Your task to perform on an android device: To make the "Employment Fair Survey" form more attractive, apply my office image from the Pictures folder to the Employment Fair Survey form theme on the SurveyHeart app.
Image 0: 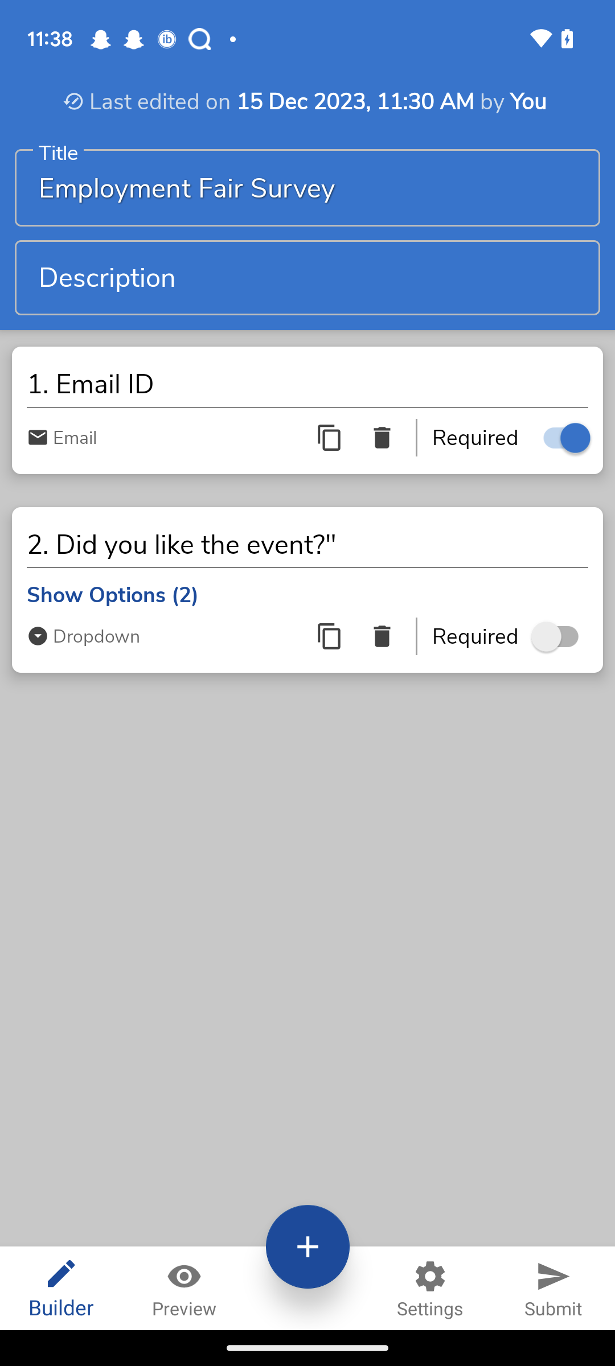
Click on the settings icon at the bottom.
Step 0: click (430, 1288)
Image 1: 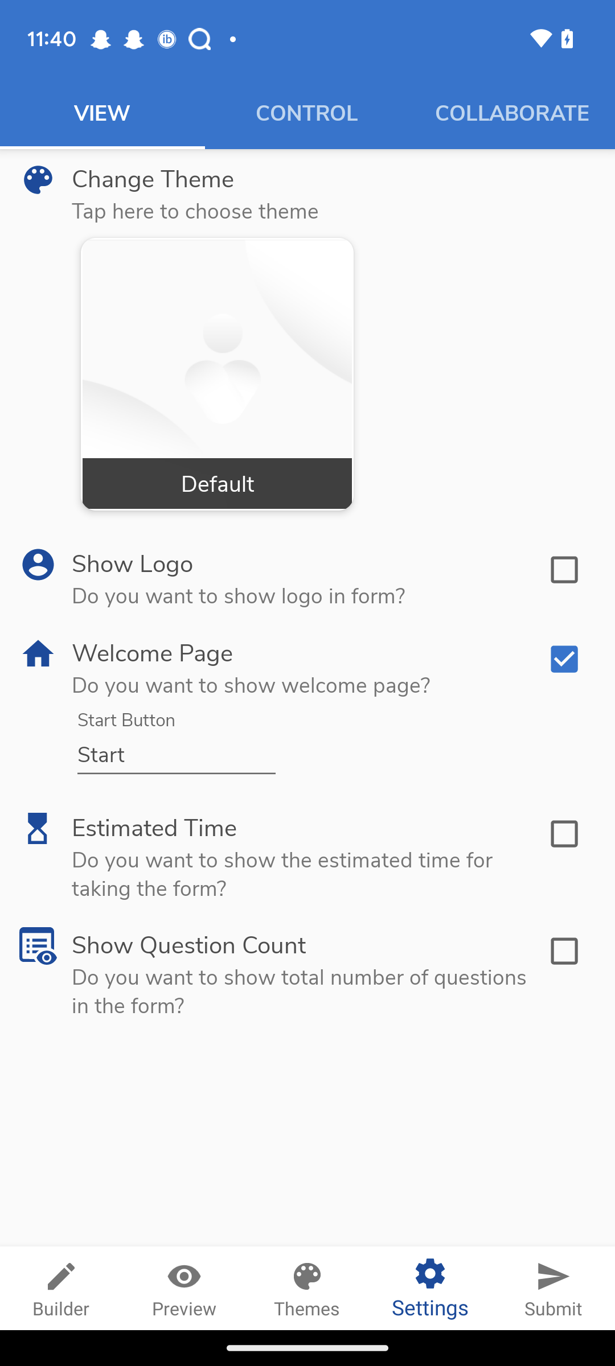
Click on the Change Theme button.
Step 1: click (153, 178)
Image 3: 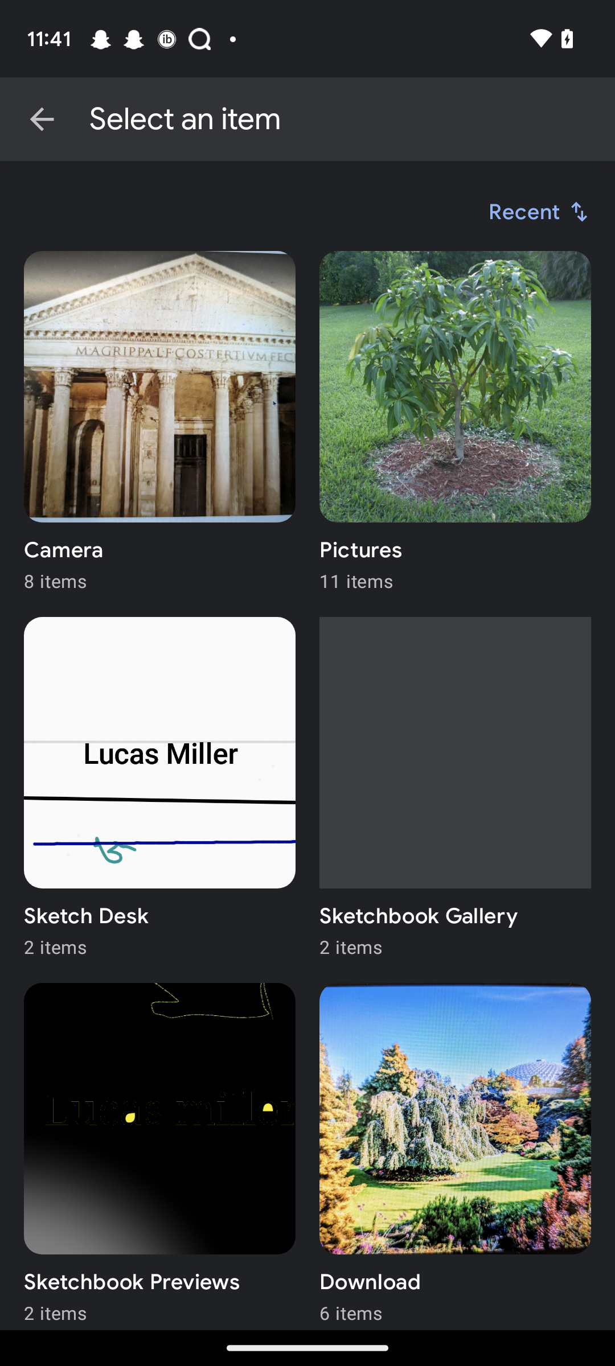
Open the Pictures folder.
Step 3: click (400, 416)
Image 4: 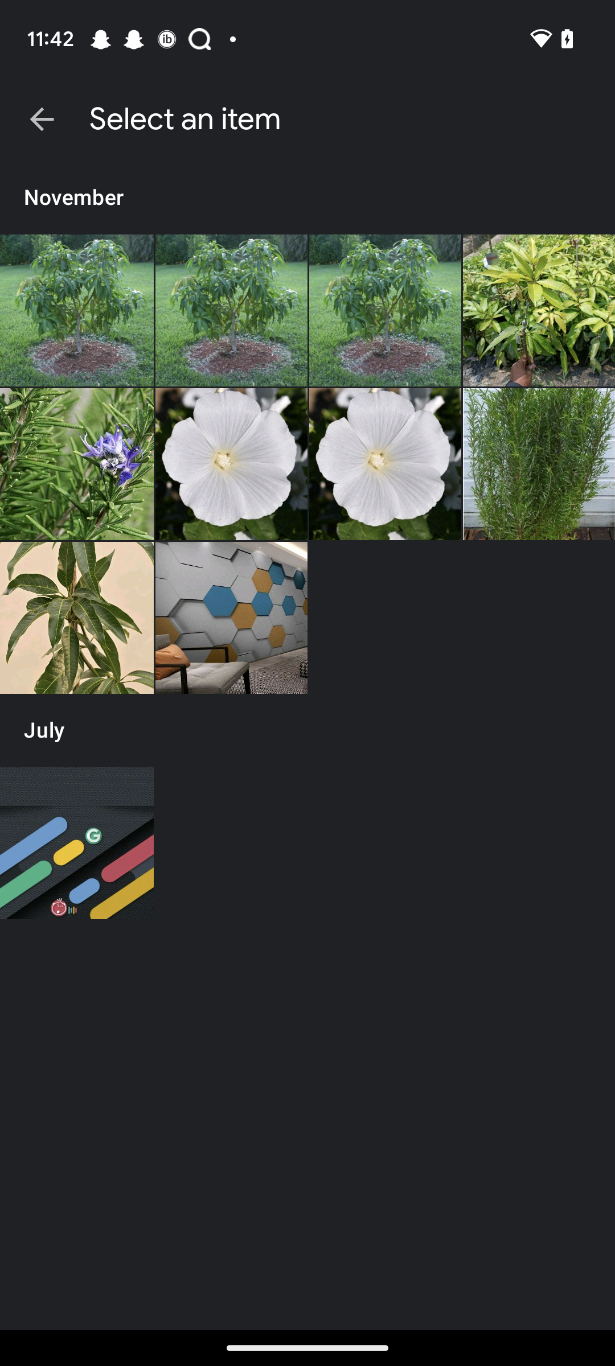
Click on my office office image in the second last row on the right side.
Step 4: click (231, 618)
Image 5: 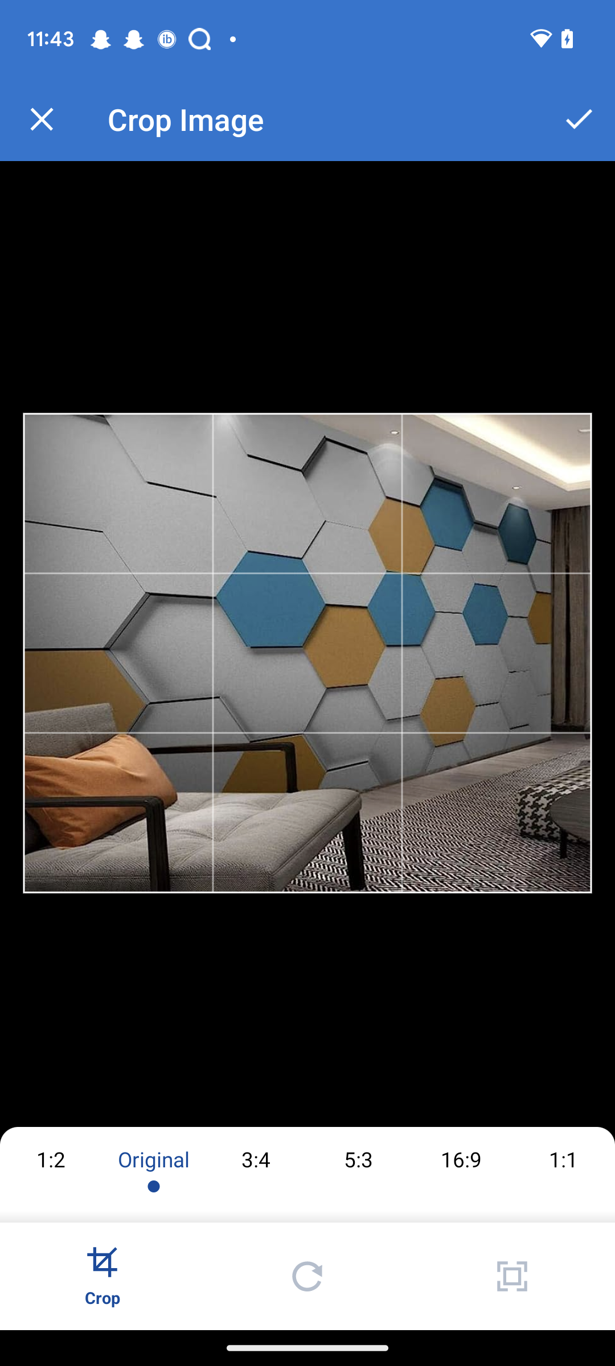
Click on the right tick icon at the top Right corner of the screen.
Step 5: click (579, 119)
Image 6: 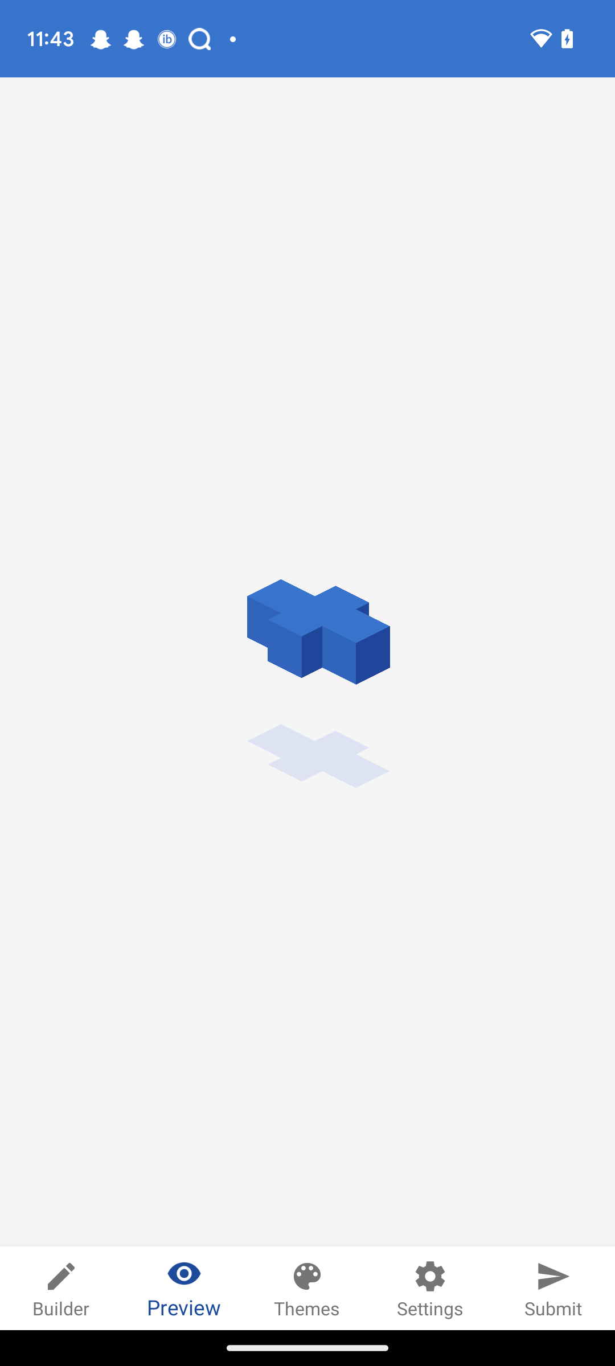
Click on the right tick icon at the top Right corner of the screen.
Step 6: wait
Image 7: 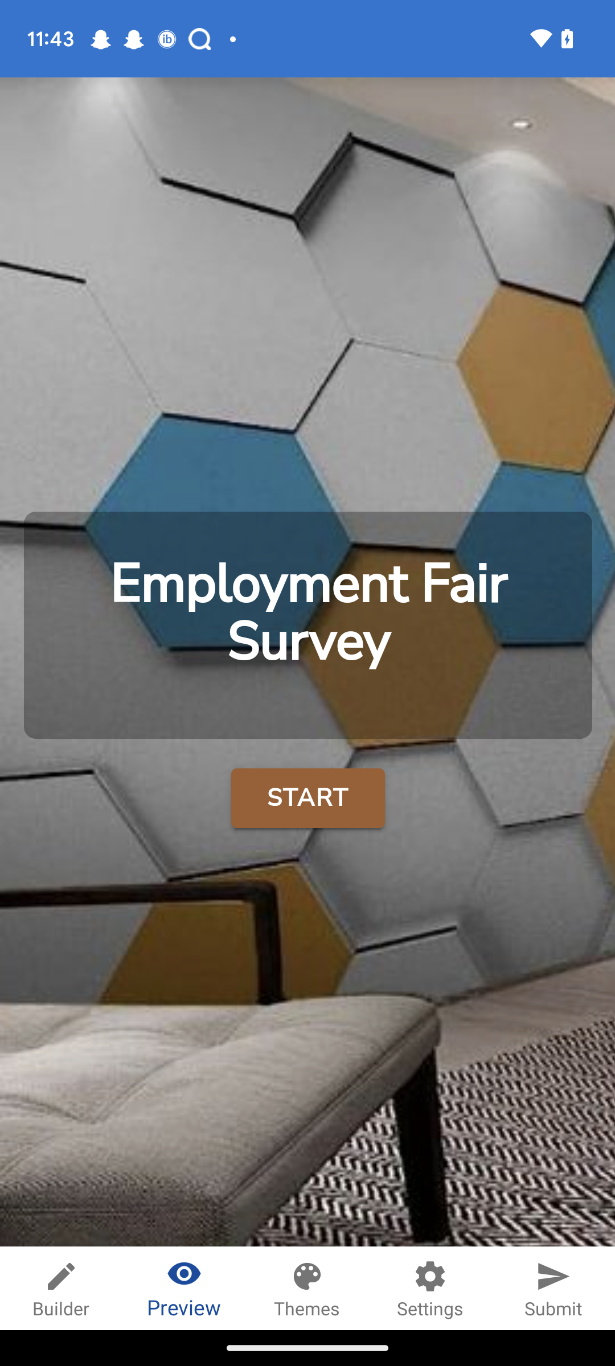
Click on the Submit button at the bottom right corner of the screen.
Step 7: click (553, 1288)